Your task to perform on an android device: The cerebra research mail should have a star added to it.
Image 0: 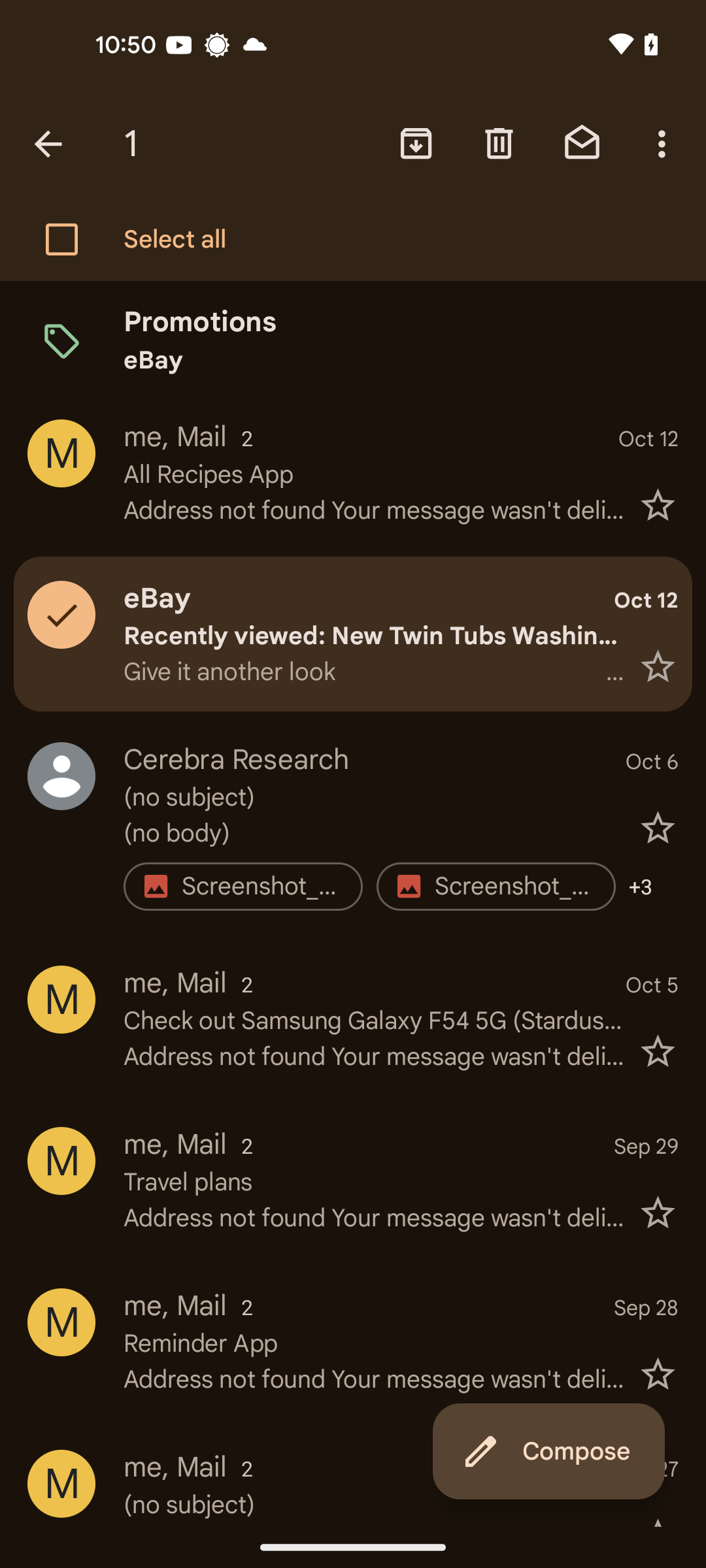
Tap on the back icon at the top left corner of the screen
Step 0: click (48, 143)